Your task to perform on an android device: I'd like to create a new document that includes the words "I will be available for business." In the Microsoft 365 (Office) app,
Image 0: 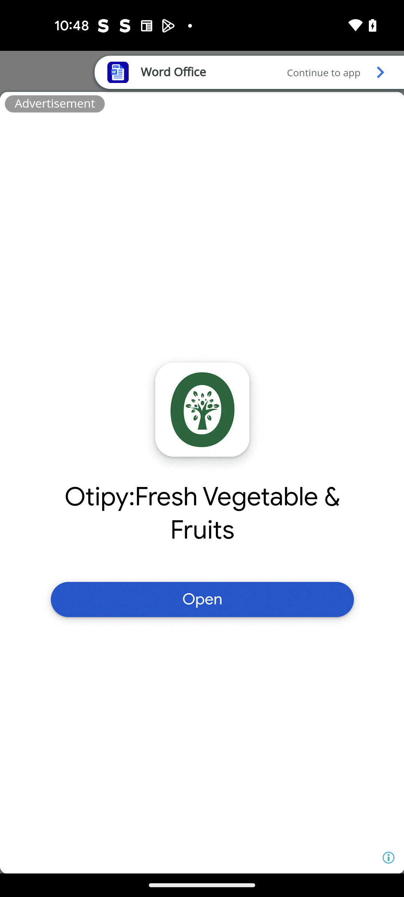
Open the Microsoft 365 (Office) app
Step 0: open app "Microsoft 365 (Office)"
Image 2: 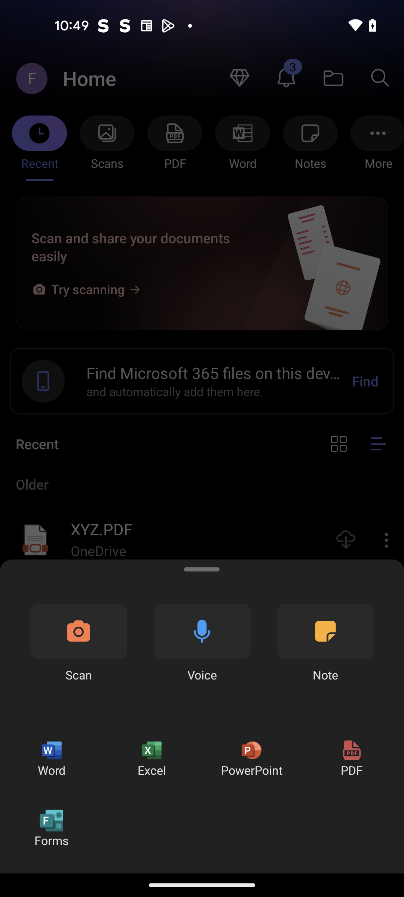
Click on the Word
Step 2: click (52, 758)
Image 3: 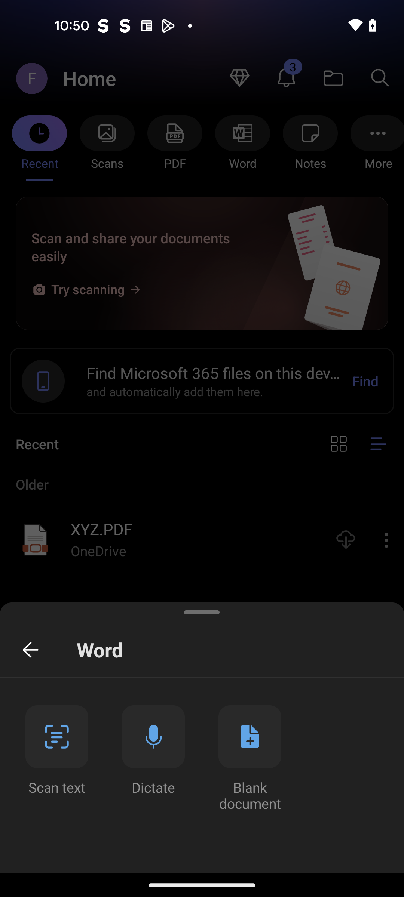
Click on the Blank document
Step 3: click (255, 736)
Image 4: 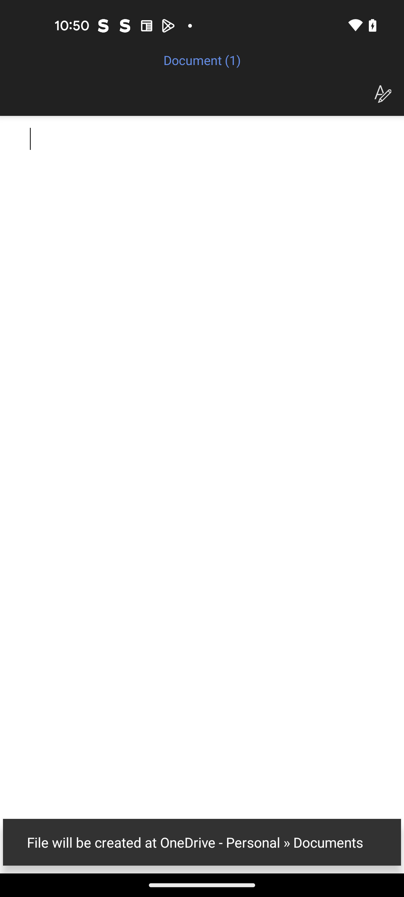
Click on the Blank document
Step 4: wait
Image 5: 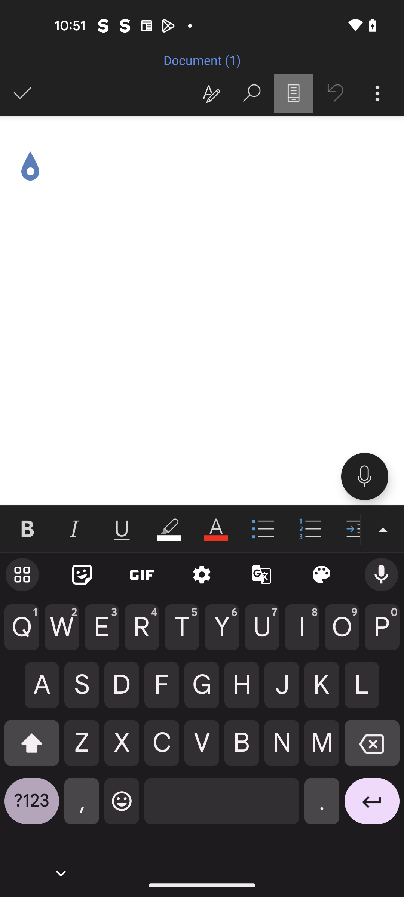
Type I will be available for business
Step 5: type "I will be available for business"